Your task to perform on an android device: Open the FunEasyLearn app and choose German to Learn
Image 0: 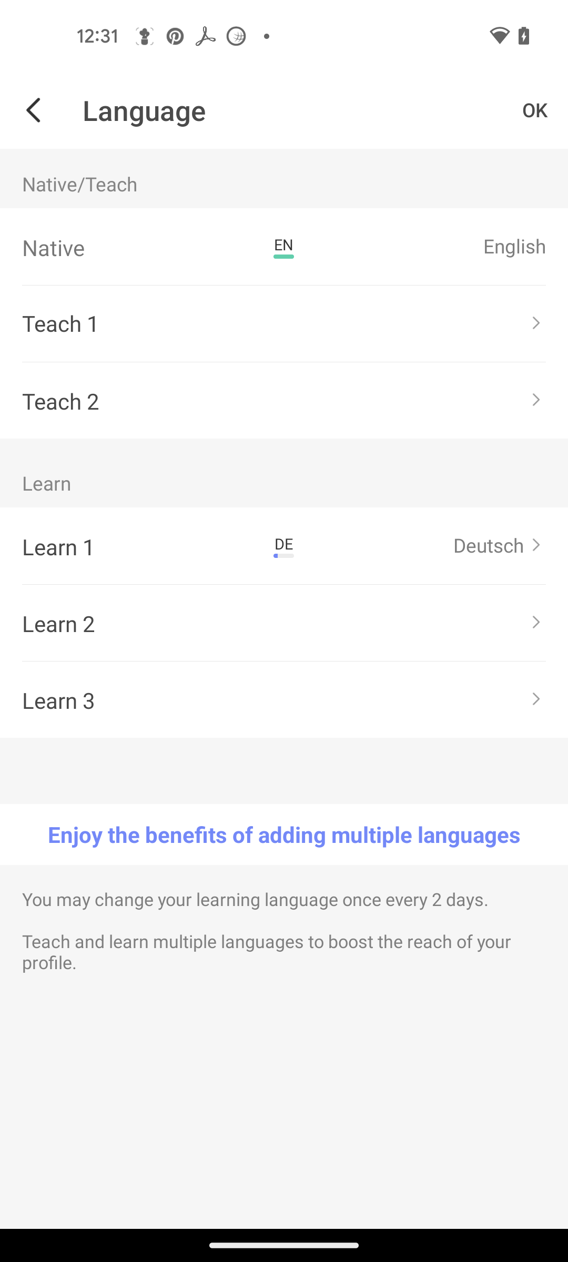
Open the FunEasyLearn app
Step 0: open app "FunEasyLearn"
Image 1: 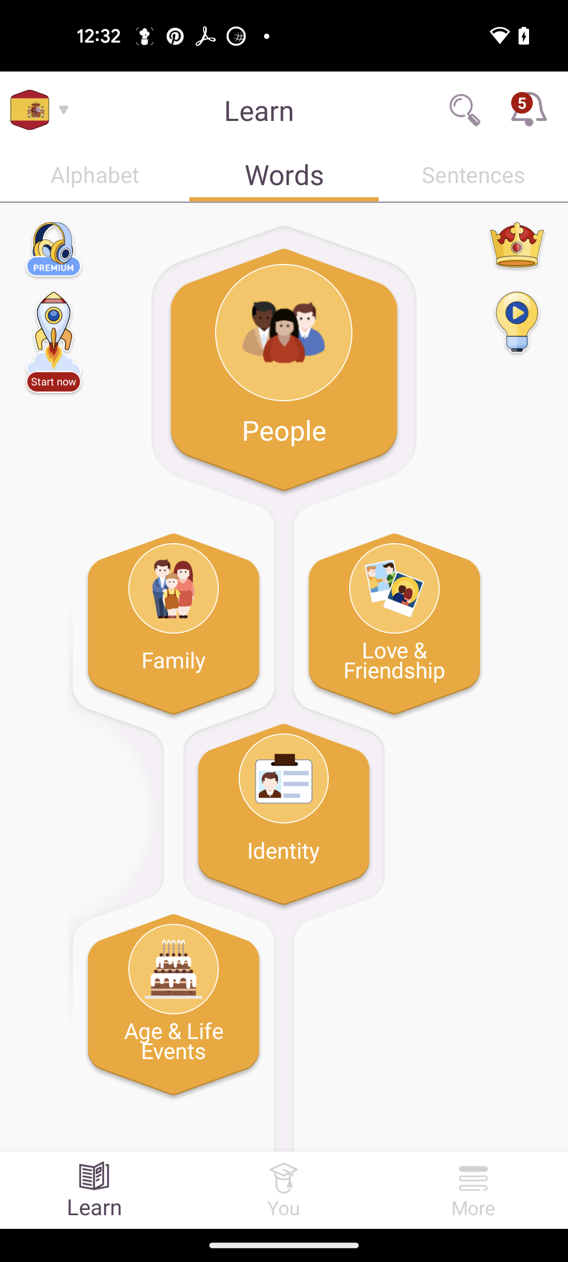
click on flag drop down icon
Step 1: click (38, 109)
Image 2: 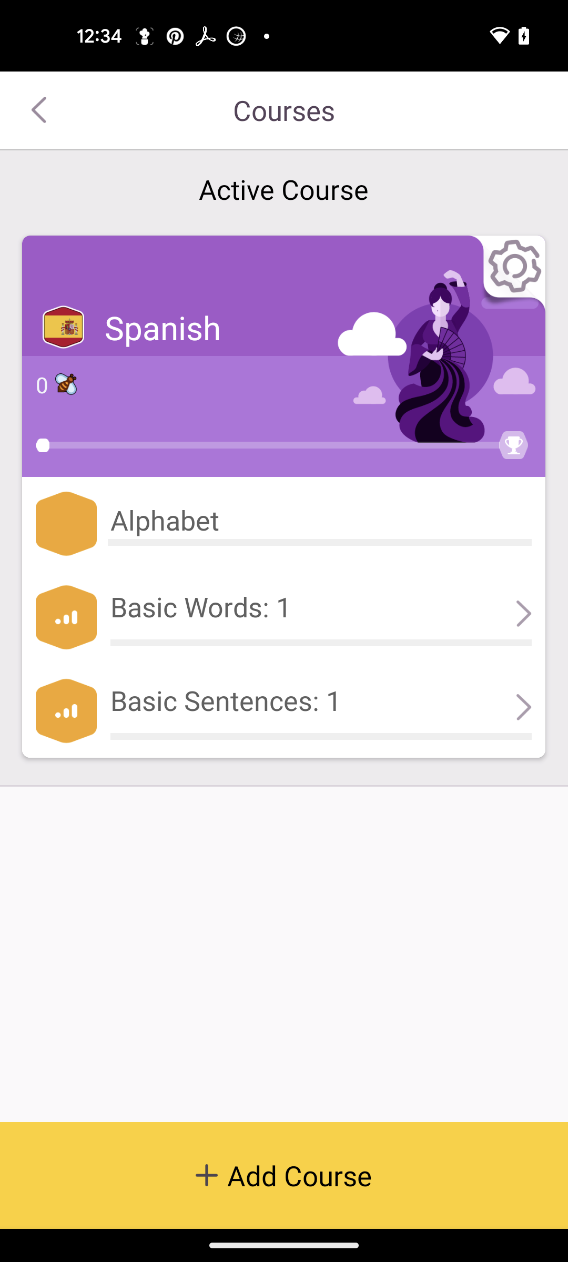
click on the add course
Step 2: click (299, 1175)
Image 3: 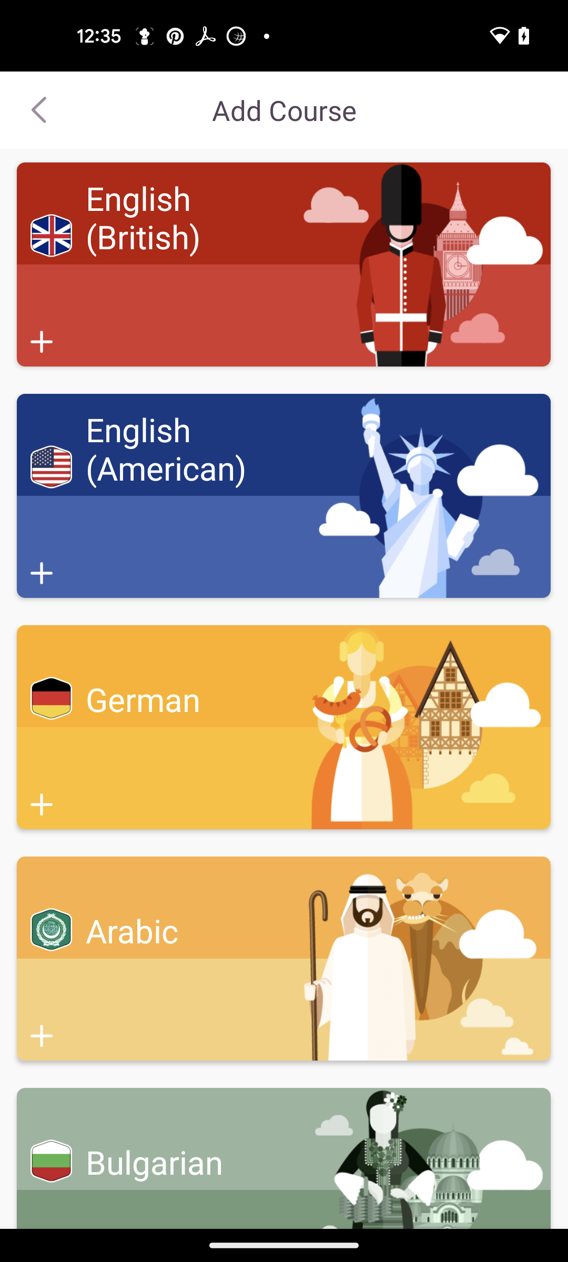
Select German language
Step 3: click (157, 778)
Image 4: 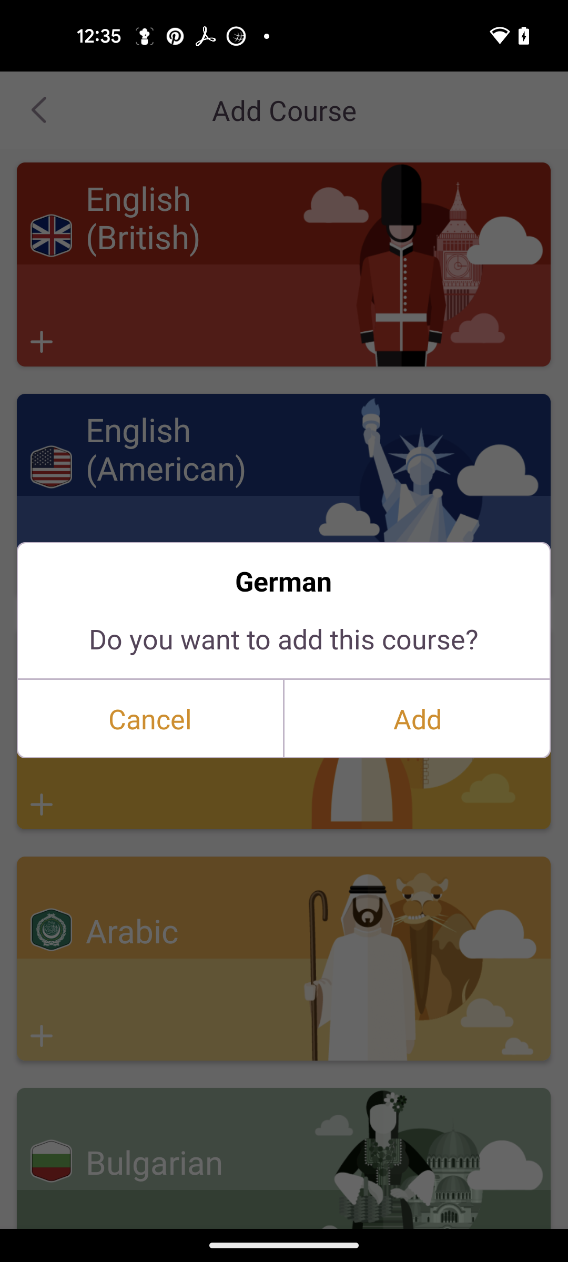
select Add
Step 4: click (417, 719)
Image 5: 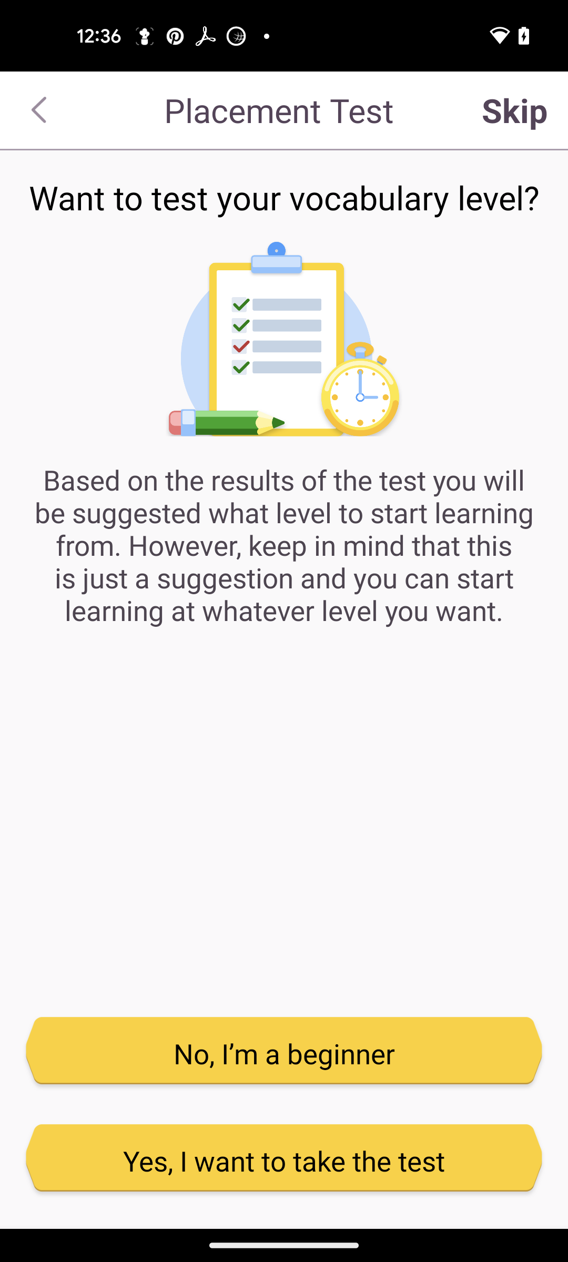
click on No, I'm a beginner
Step 5: click (283, 1053)